Your task to perform on an android device: Open the Hamleys app and remove the Mirada 55 cm jumbo teddy bear product from the cart
Image 0: 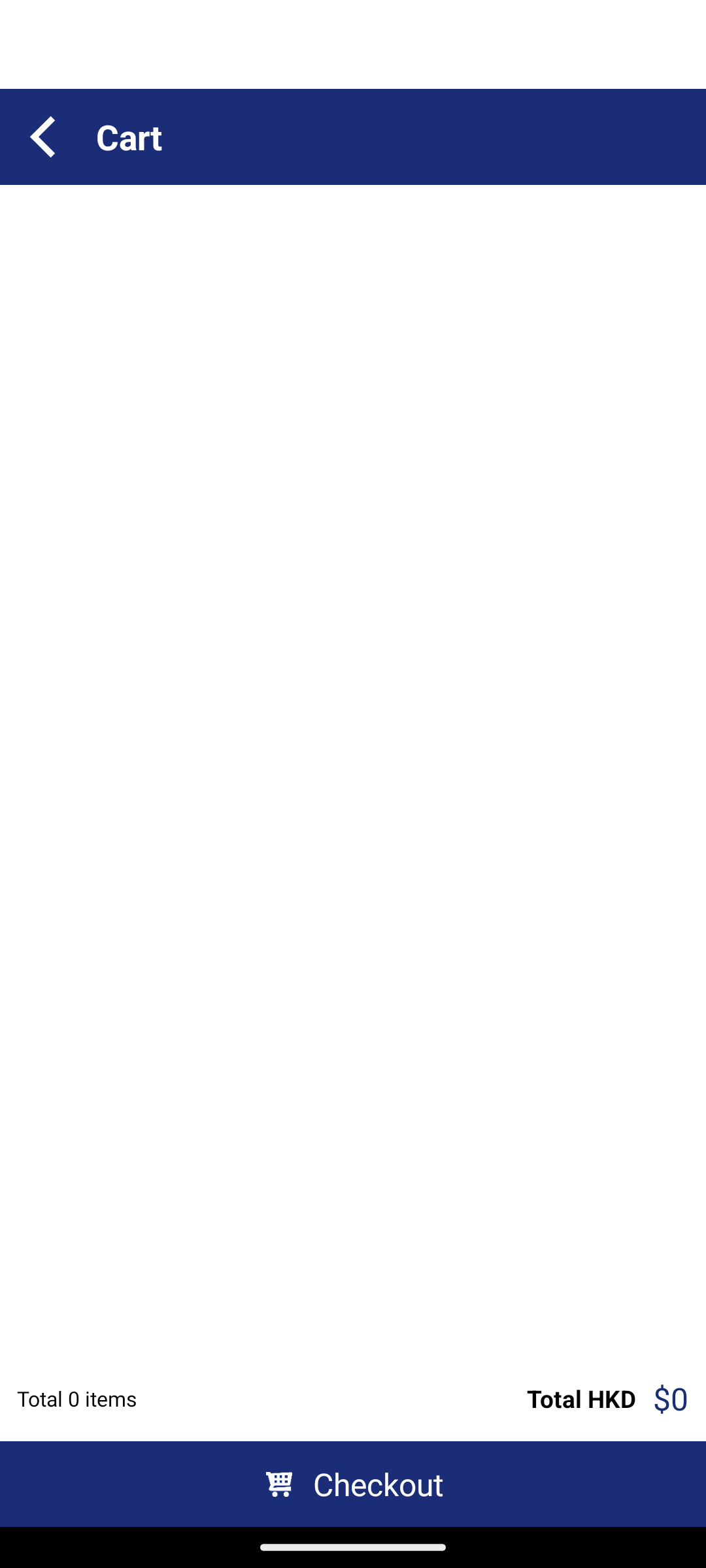
Open the Hamleys app
Step 0: open app "Hamleys"
Image 1: 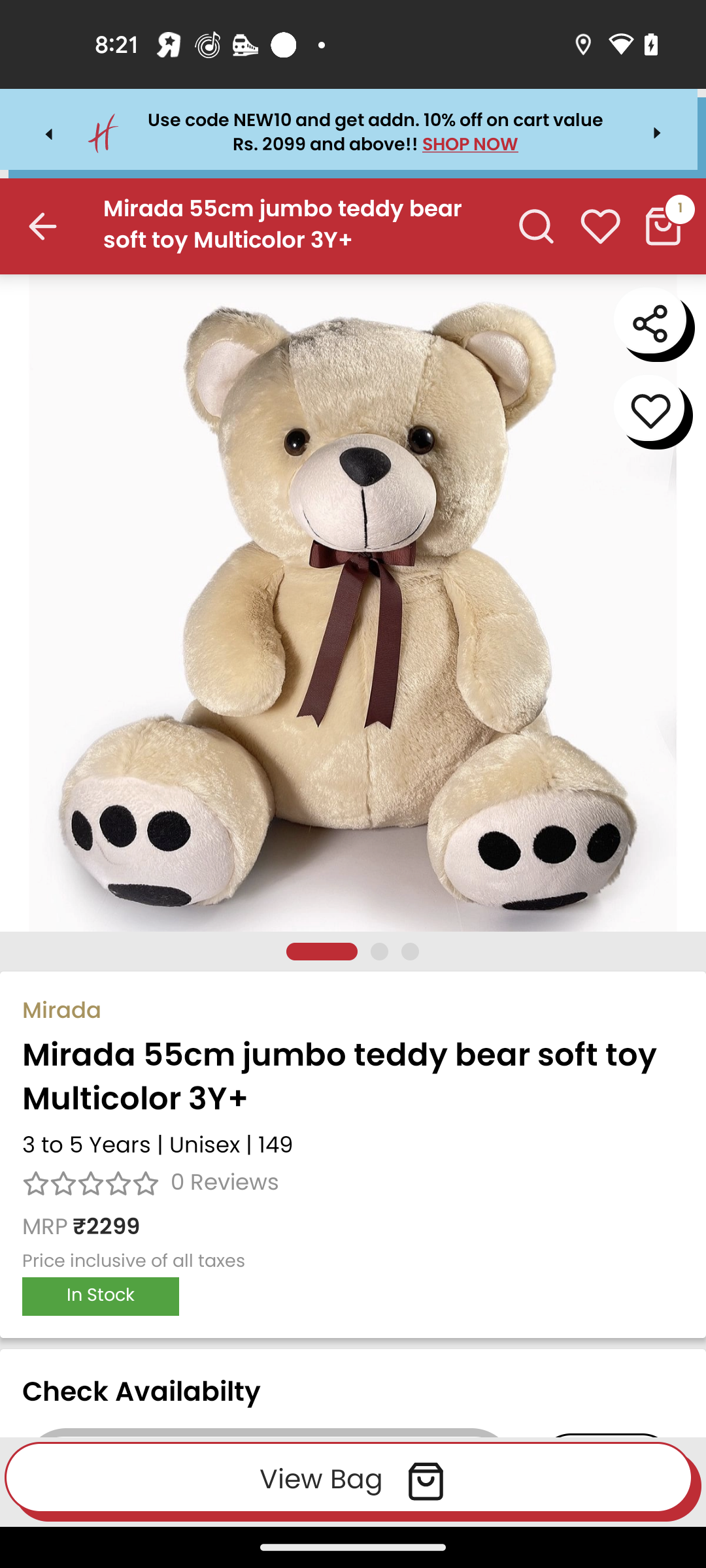
Go to the shopping bag at the top right corner of the screen
Step 1: click (662, 229)
Image 2: 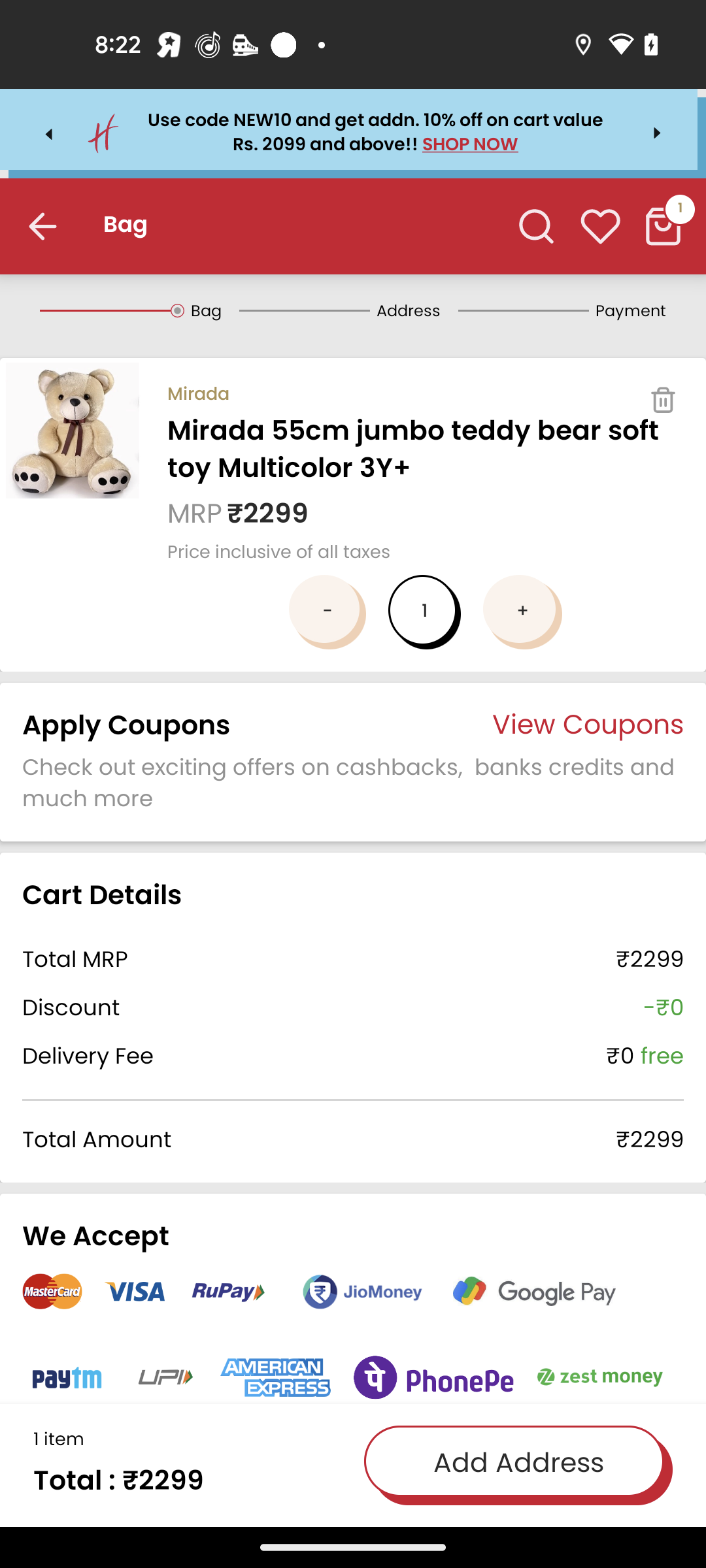
Click on the delete button of the Mirada 55 cm jumbo teddy bear product
Step 2: click (662, 398)